Your task to perform on an android device: Delete the Recording file in the easy voice recorder app as it is of no use.
Image 0: 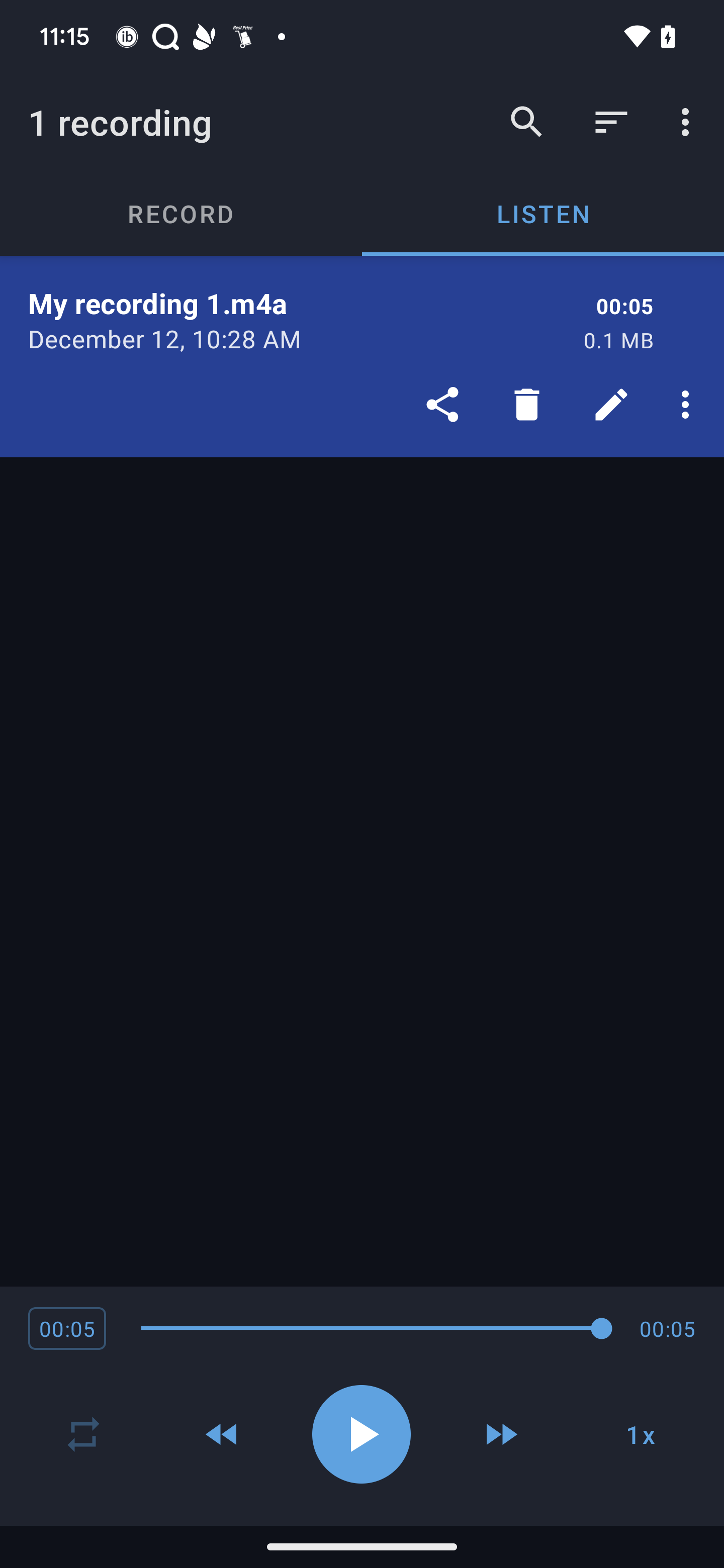
Click on the delete icon 
Step 0: click (527, 404)
Image 1: 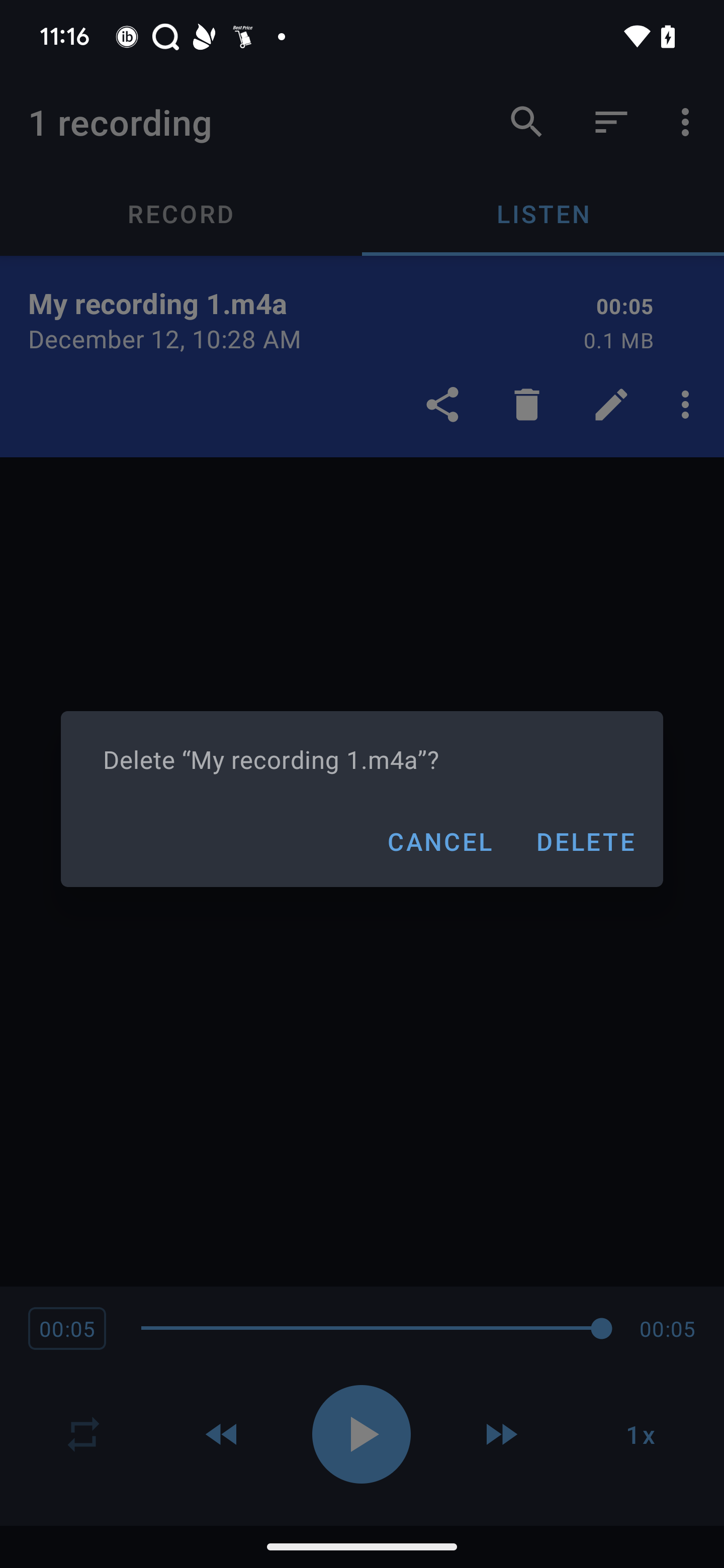
Click on the delete option on the pop up
Step 1: click (585, 841)